Your task to perform on an android device: Farida requests my advice in order to organize the same event I conducted. So send her the recipe for the barbeque salad from the All Recipes Cookbook app at dbwscratch.test.id4@gmail.com.
Image 0: 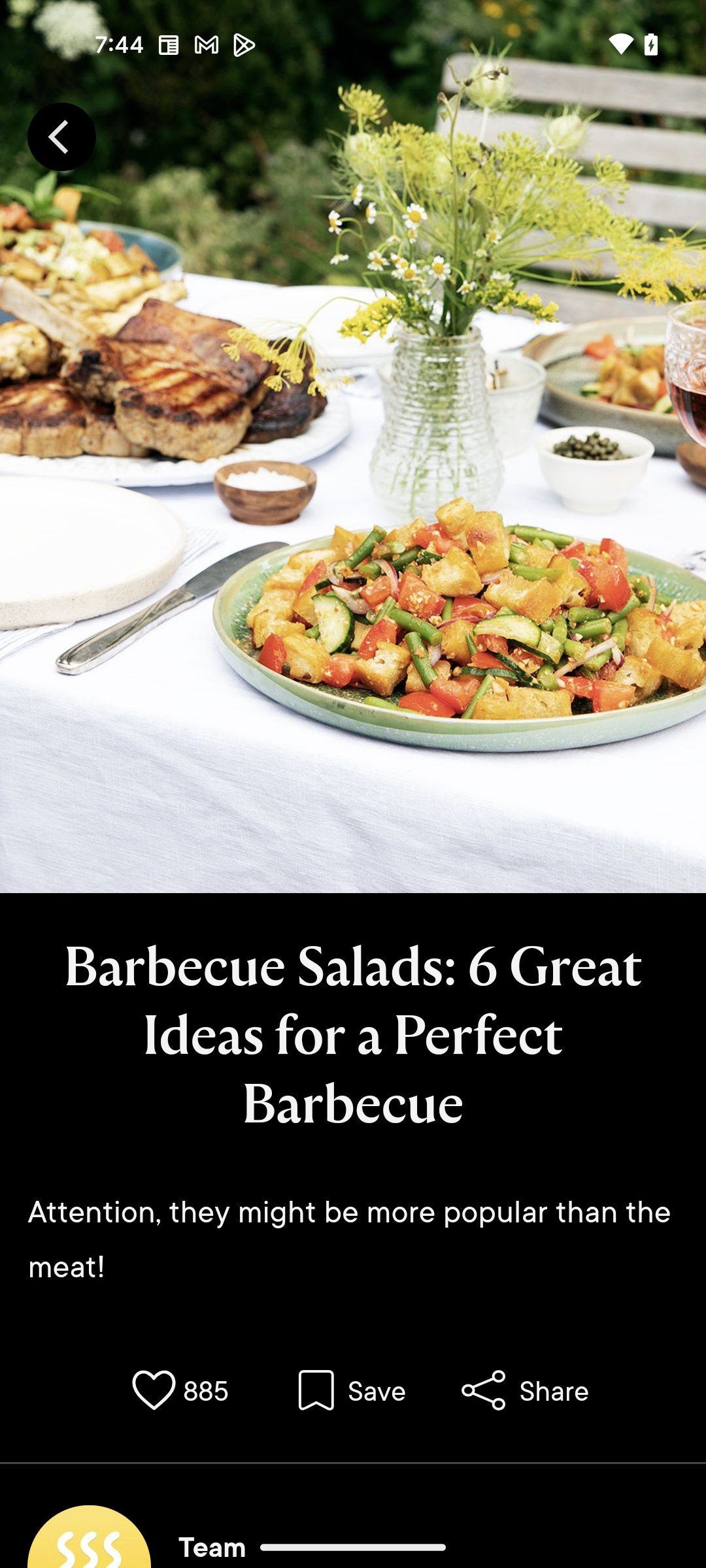
Open the All Recipes Cookbook app
Step 0: open app "All Recipes Cookbook"
Image 1: 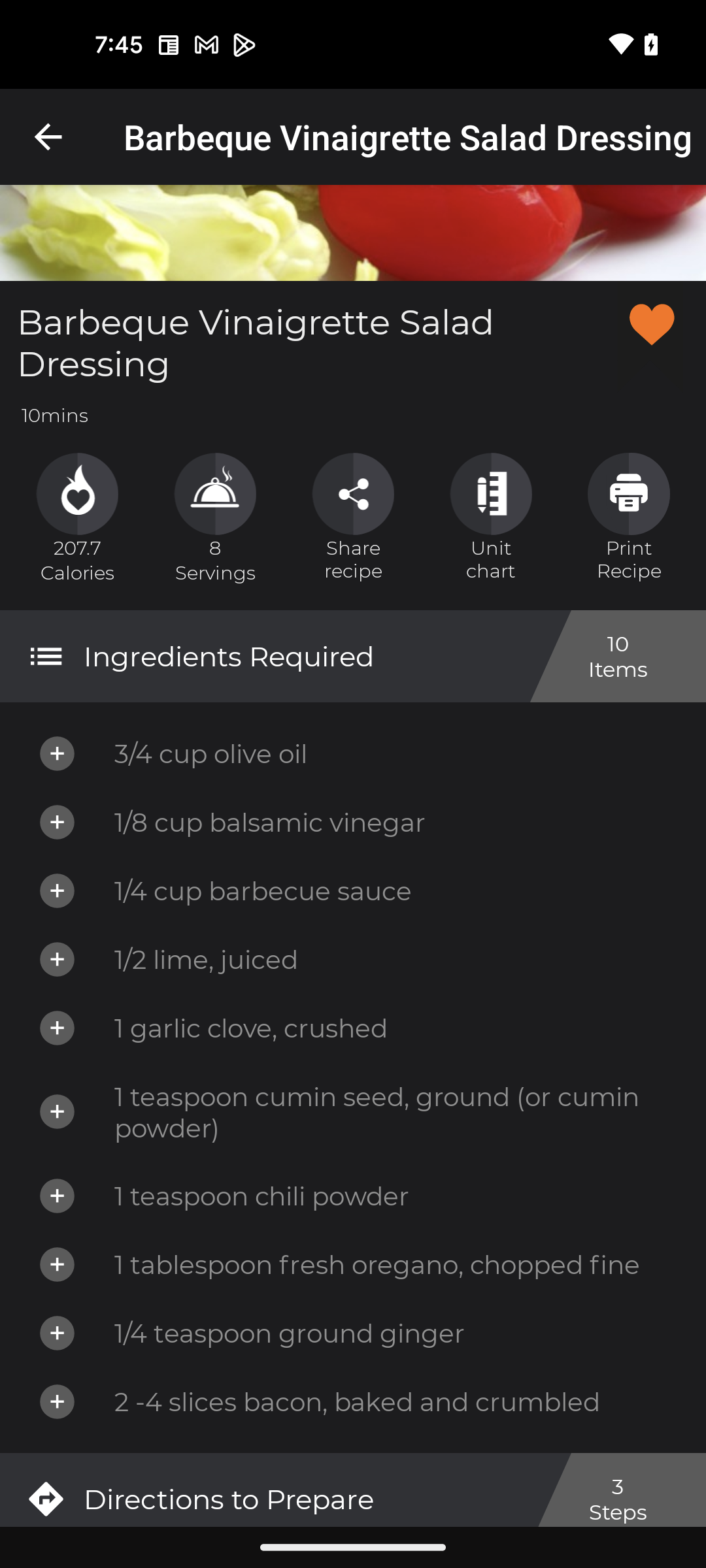
Click on Share recipe
Step 1: click (351, 493)
Image 2: 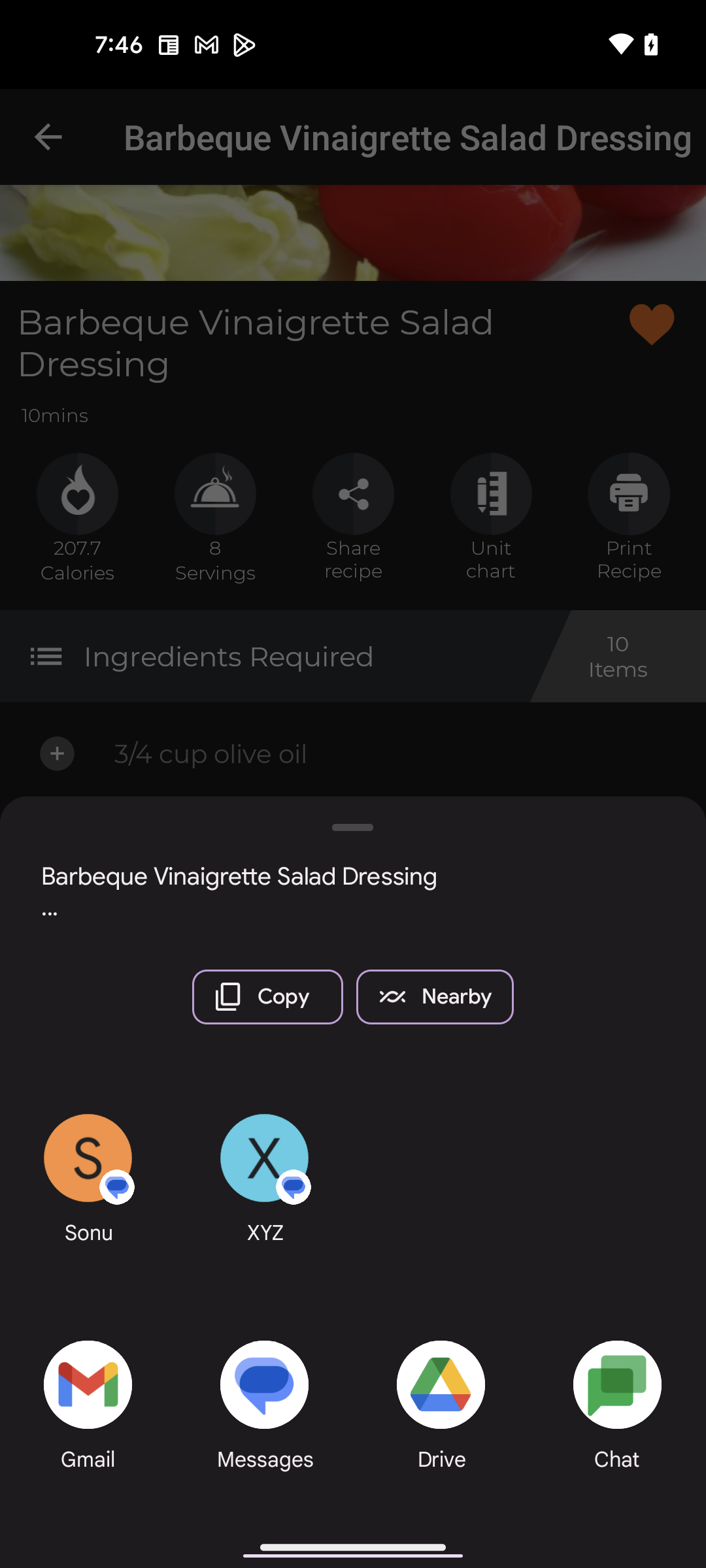
Click on Gmail app
Step 2: click (83, 1379)
Image 6: 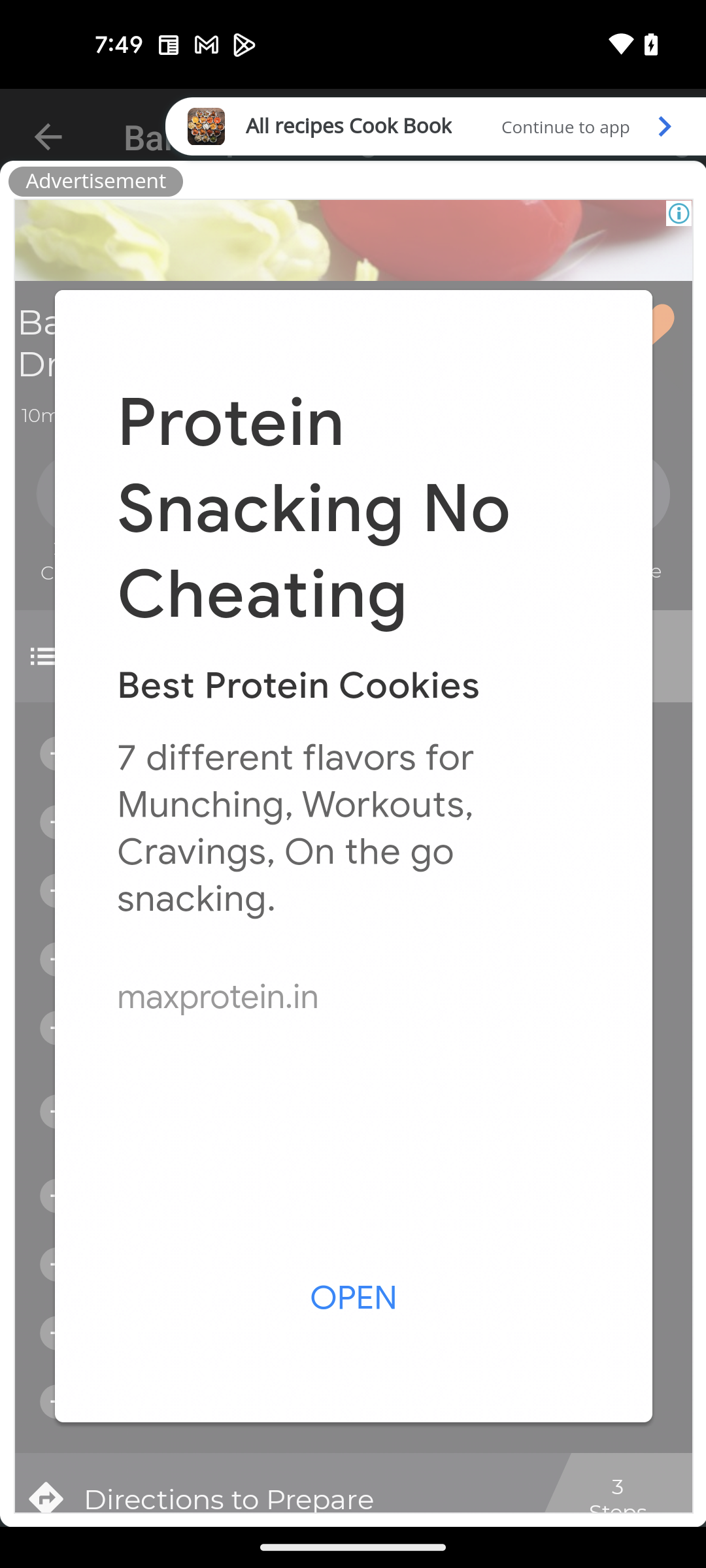
Click on the Continue to app
Step 6: click (553, 126)